Your task to perform on an android device: Since i need to fix my window so i want to search for a screwdriver on the Shopclues app.
Image 1: 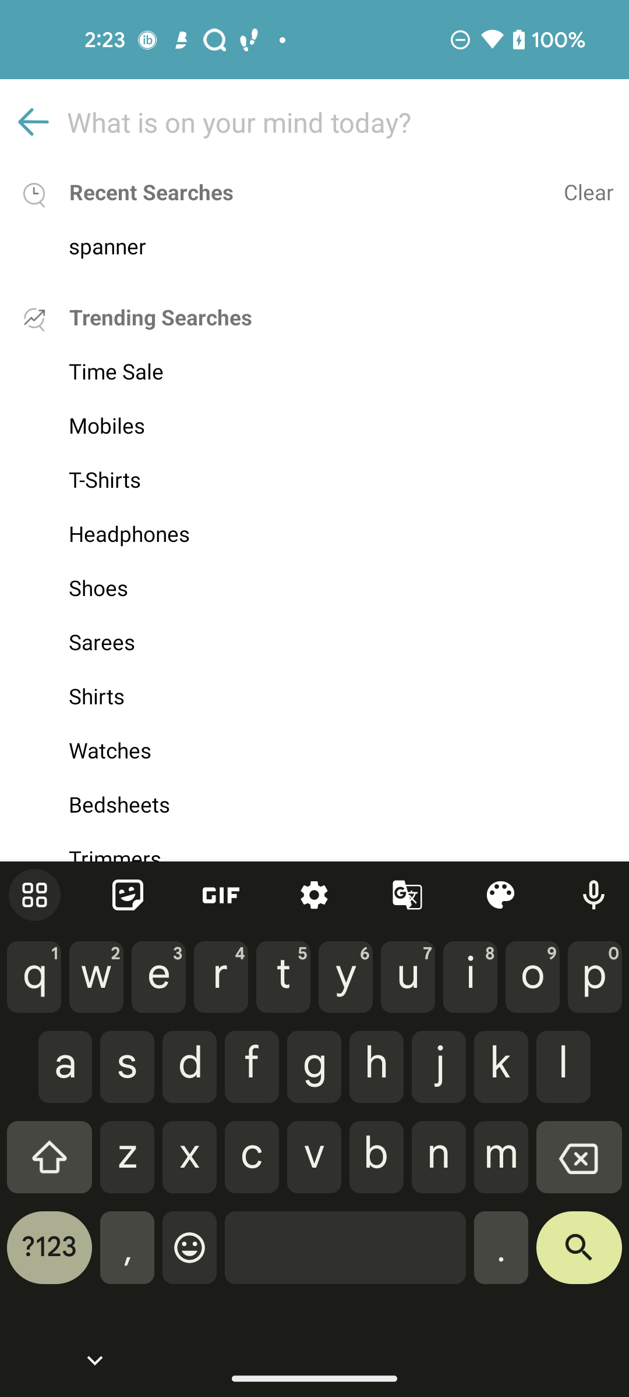
Search for Screwdriver
Step 1: type "Screwdriver"
Image 2: 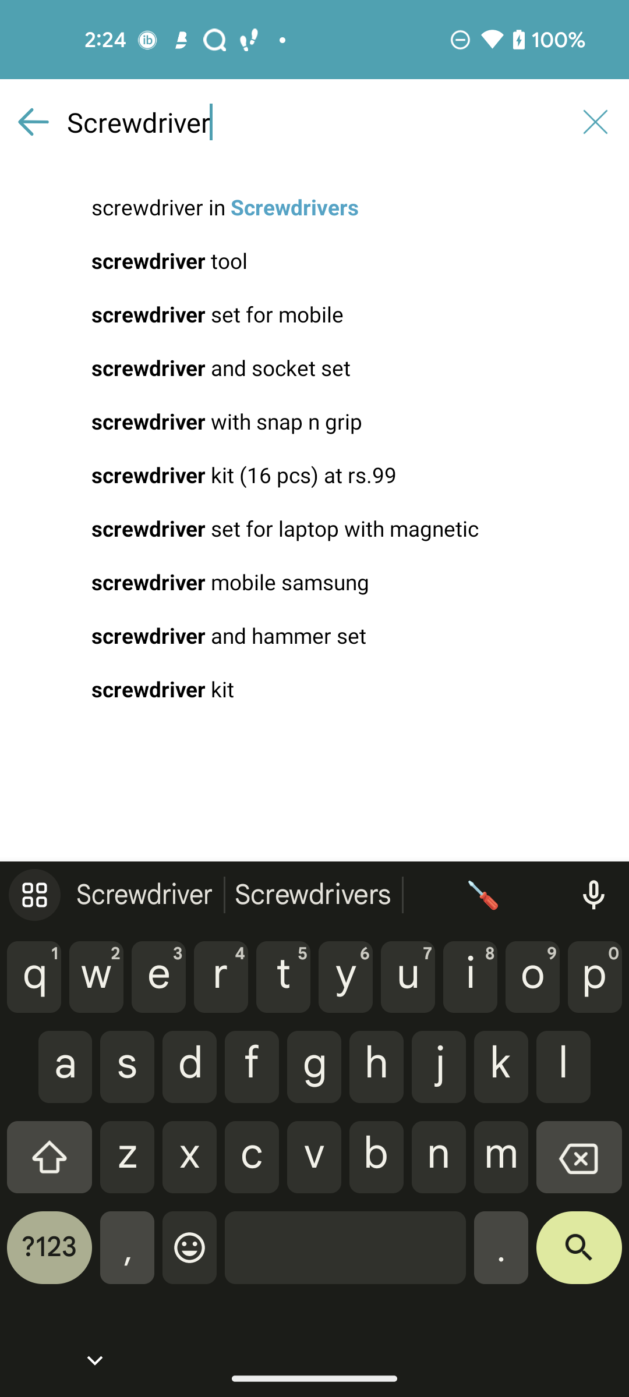
click on the top at the bottom right corner
Step 2: click (579, 1256)